Your task to perform on an android device: Open the To-Do List app and delete the music class reminder.
Image 0: 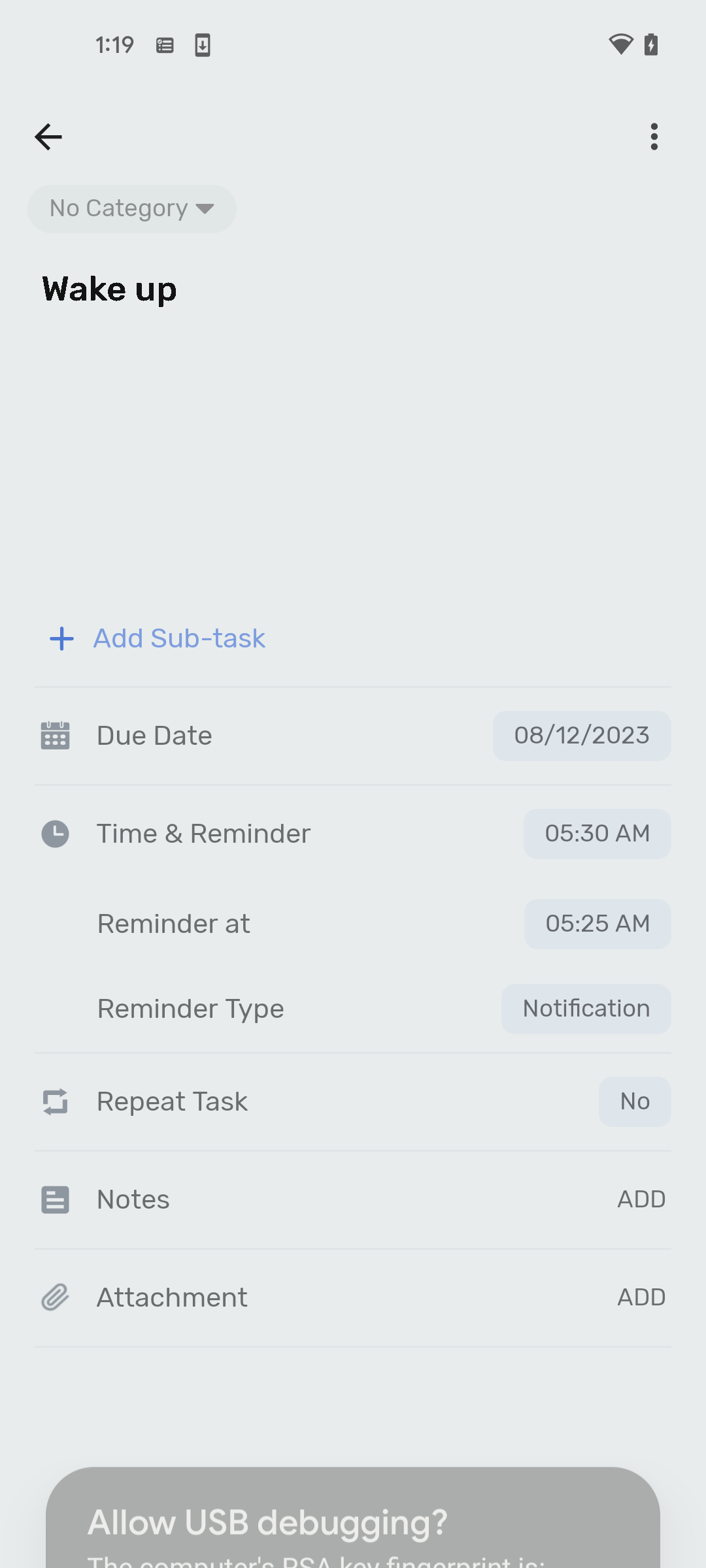
Go back to the previous page
Step 0: press back button
Image 4: 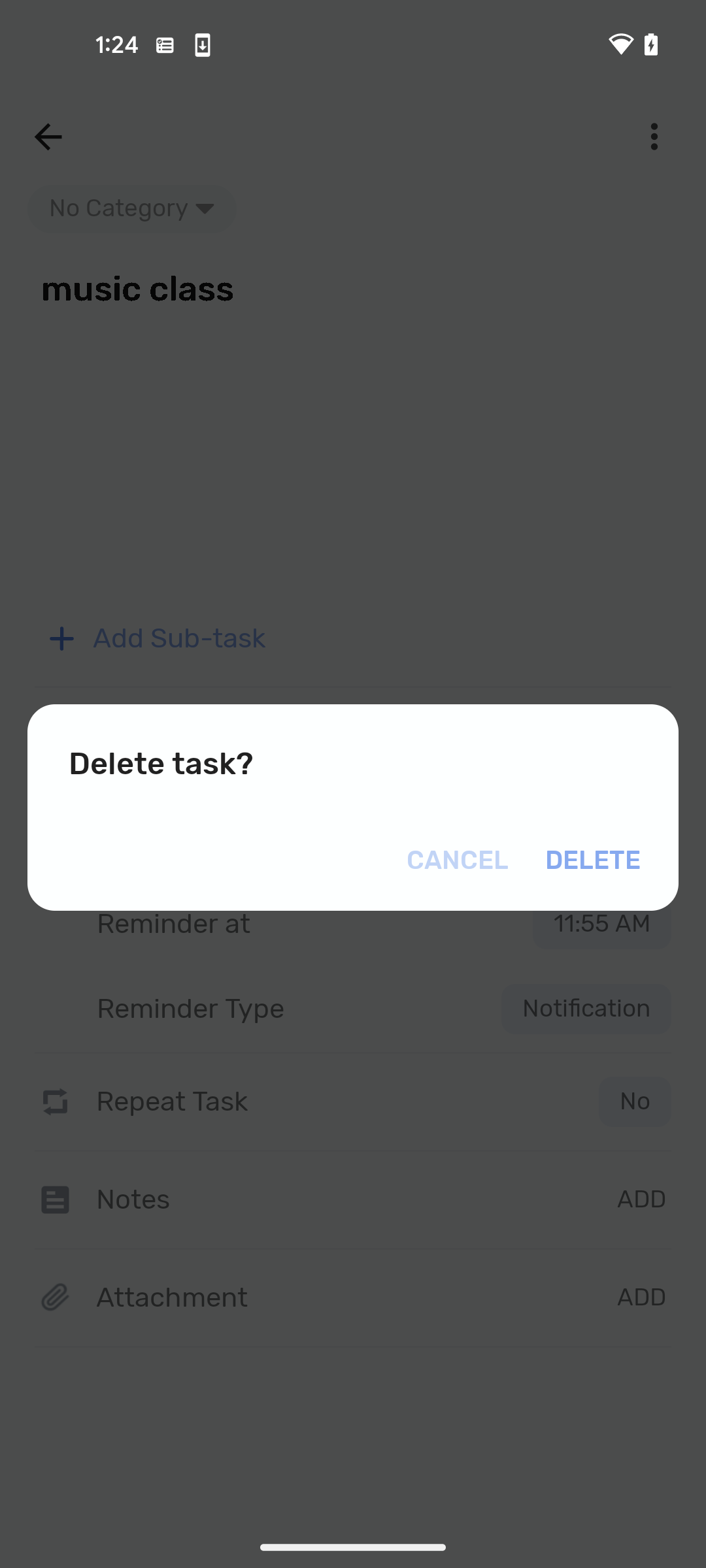
Tap on delete option to confirm deletion
Step 4: click (589, 860)